Your task to perform on an android device: Open the Yalla Toys app and browse for Boom City in the Vehicle Toys category.
Image 0: 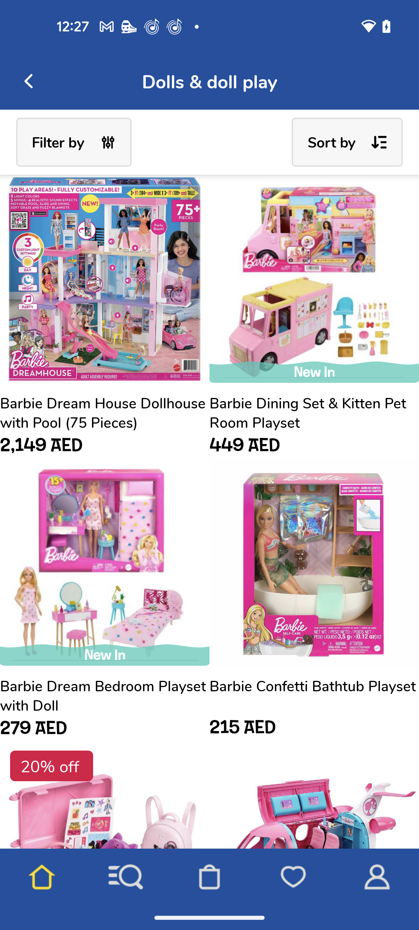
Open the Yalla Toys app
Step 0: open app "Yalla Toys"
Image 1: 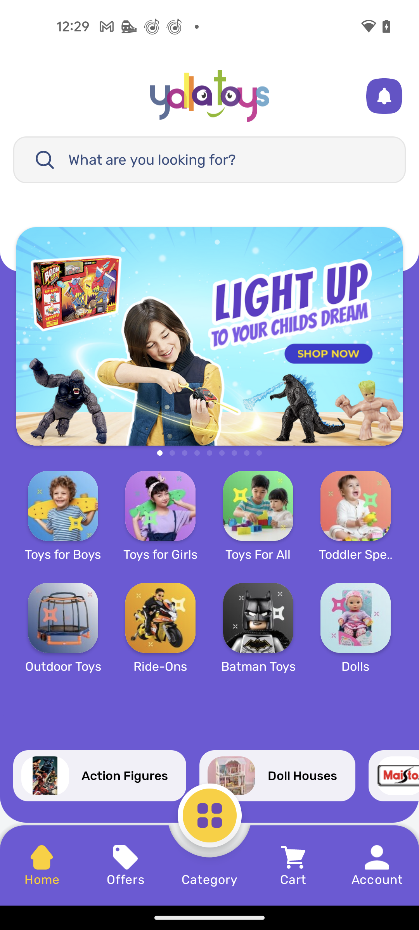
Click on the Category section at the bottom of the screen
Step 1: click (209, 815)
Image 2: 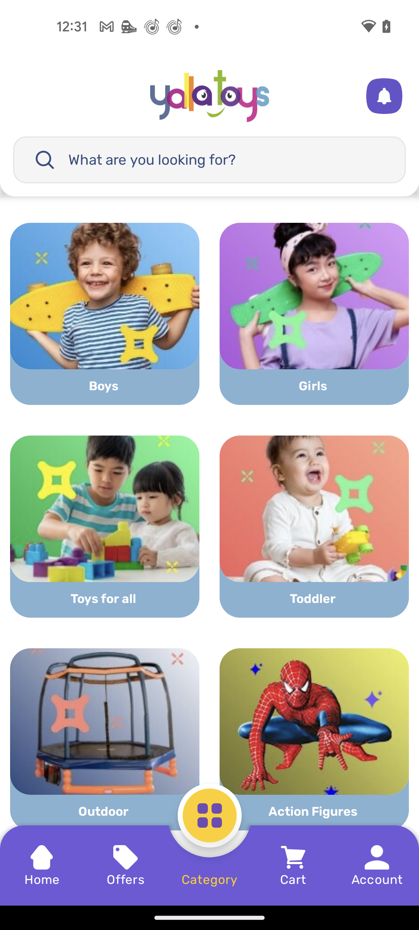
Swipe up for Vehicle Toys Category
Step 2: scroll down
Image 3: 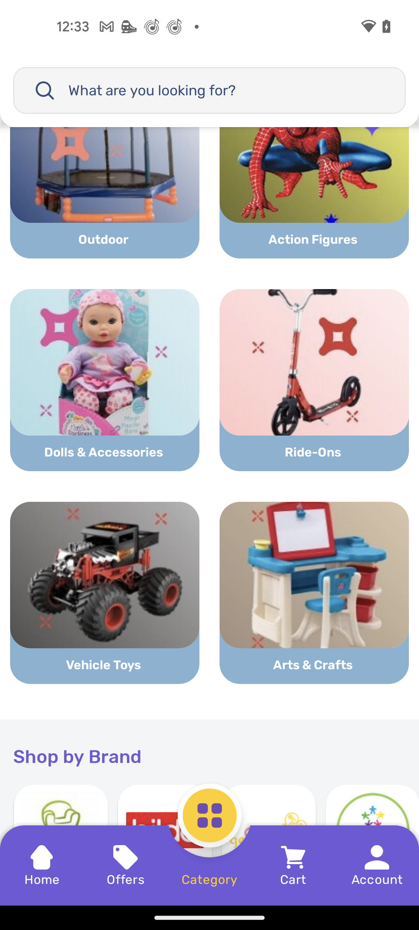
Click on the Vehicle Toys Category
Step 3: click (104, 575)